Your task to perform on an android device: Go to the store tab and search for the Stretch Mark day & night kit.
Image 0: 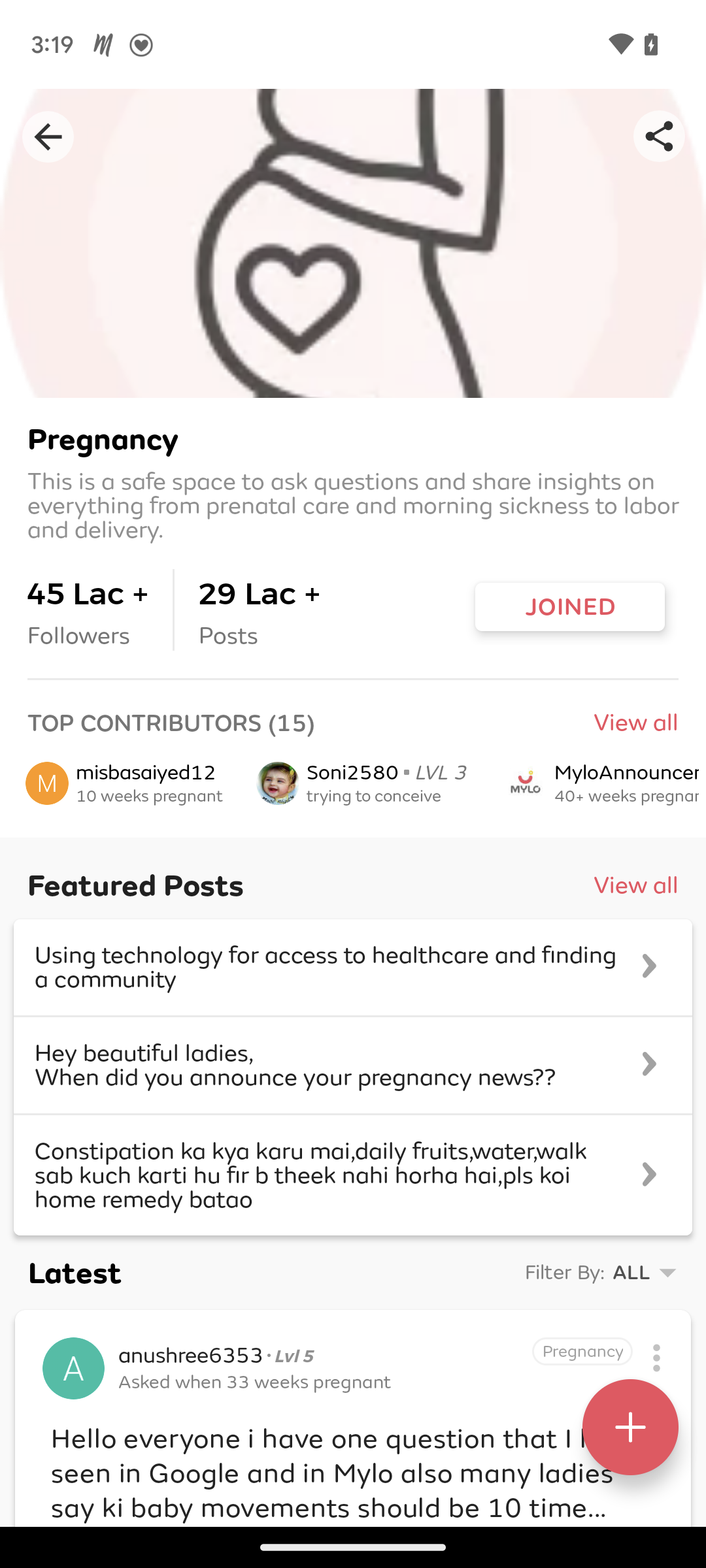
go back
Step 0: press back button
Image 1: 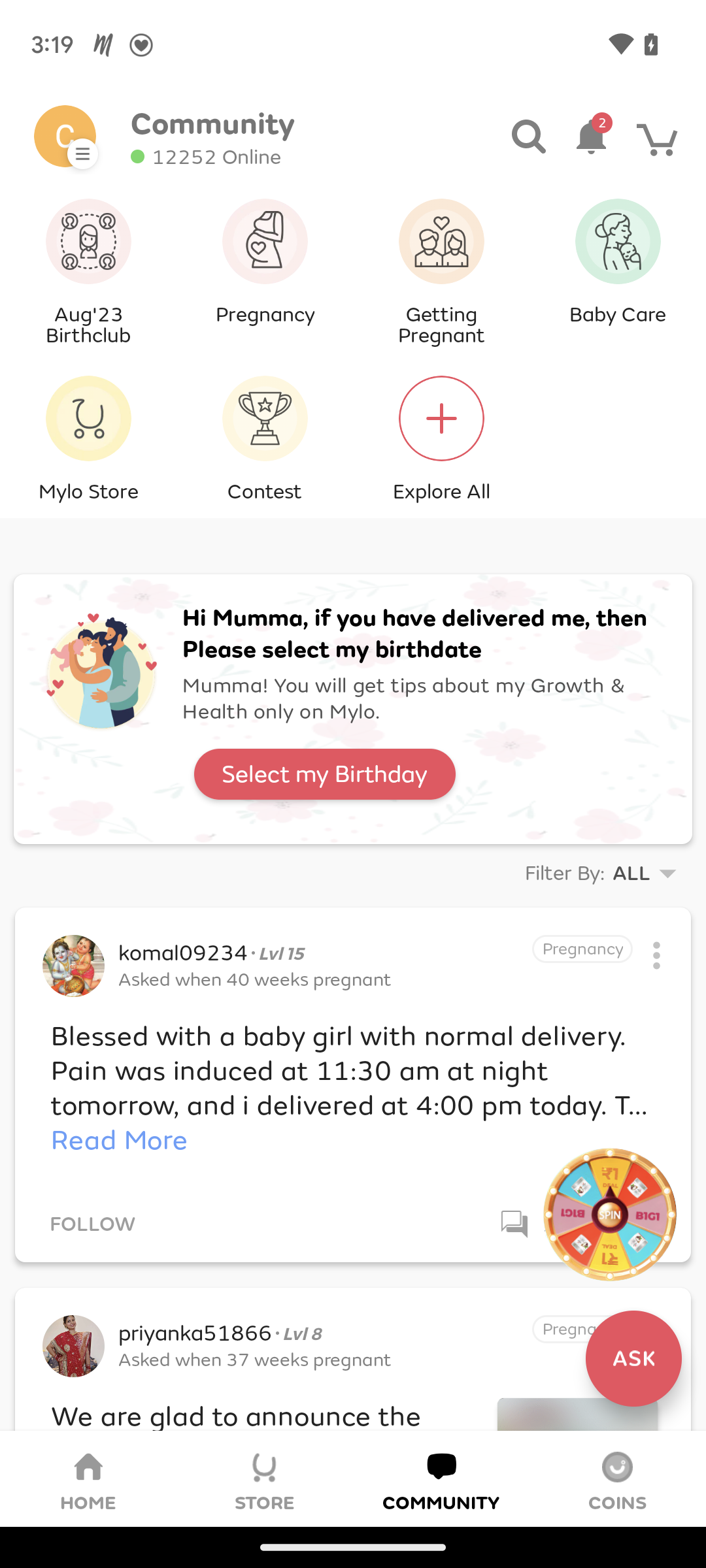
Click on the store tab displayed on the second number from the bottom left.
Step 1: click (265, 1478)
Image 2: 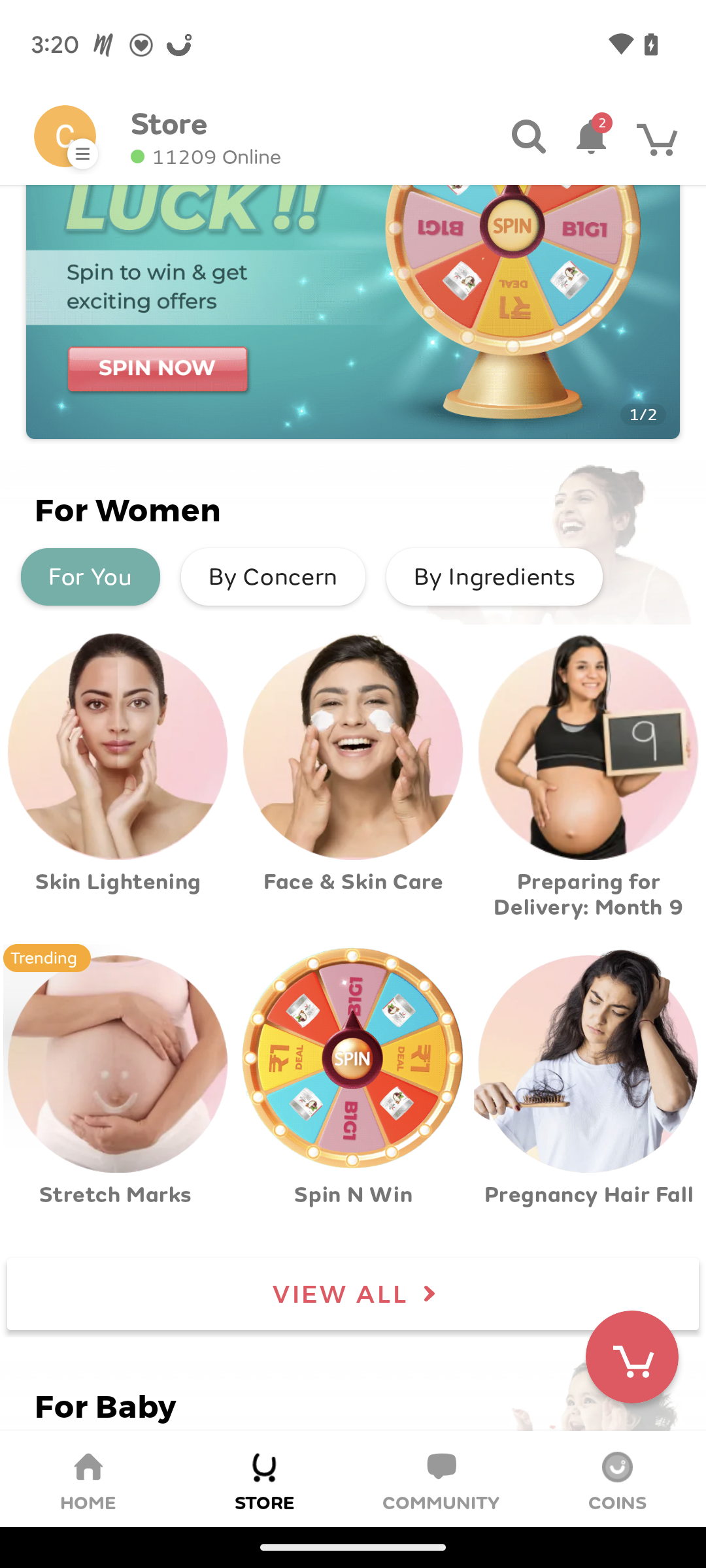
Click on the first tab stretch mark in the second row from the left of the screen.
Step 2: click (56, 1047)
Image 3: 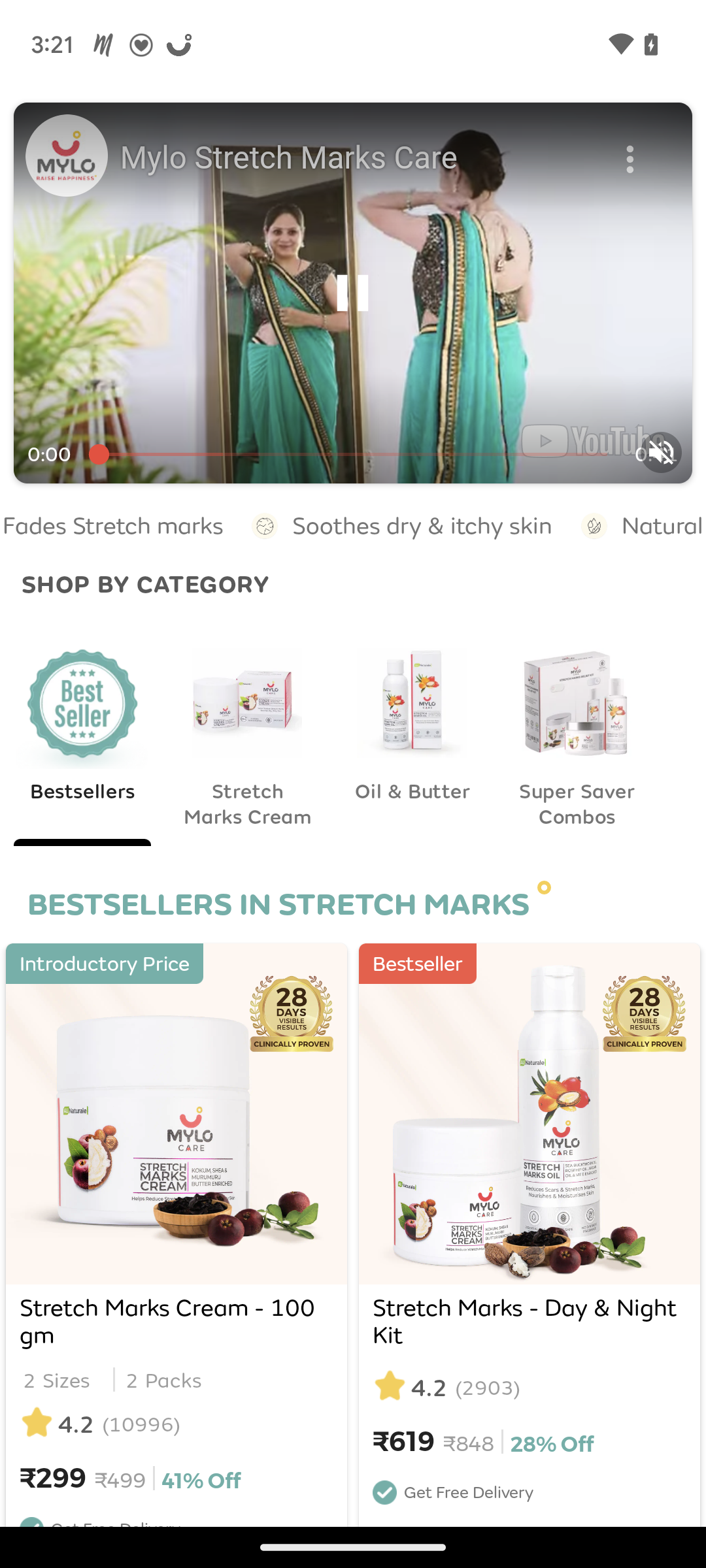
Click on the second option from the displayed results.
Step 3: click (611, 1133)